Your task to perform on an android device: I planned to buy an electric lawn mower several days ago, but I forgot to buy it. Now, I have decided to buy an electric lawn mower, so search for the electric lawn mower in the Amazon app.
Image 0: 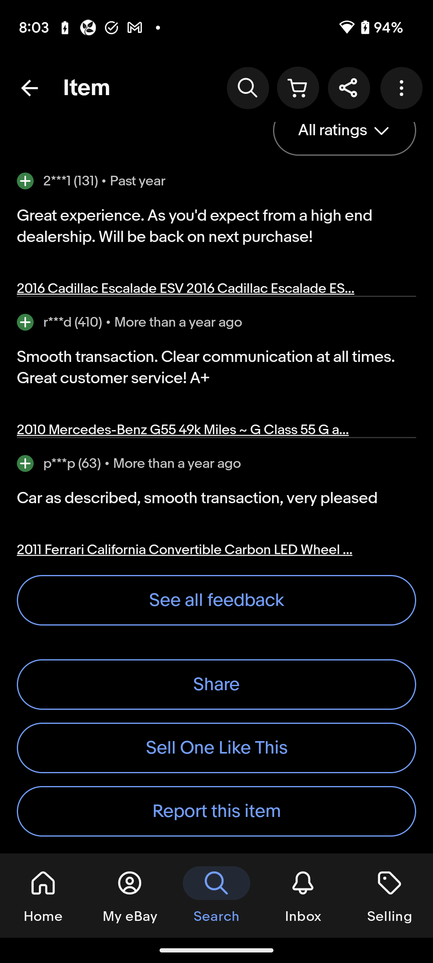
Open the Amazon app.
Step 0: open app "Amazon"
Image 1: 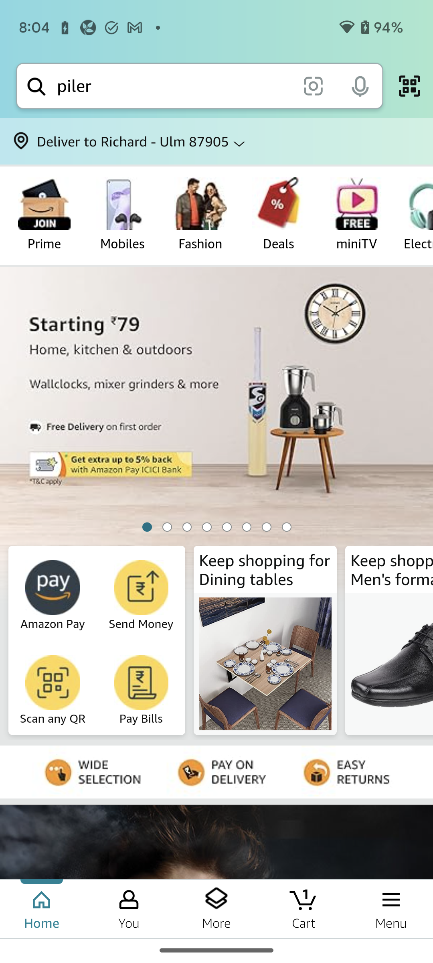
Click on the search bar at the top of the screen to search for the electric lawn mower.
Step 1: click (174, 86)
Image 3: 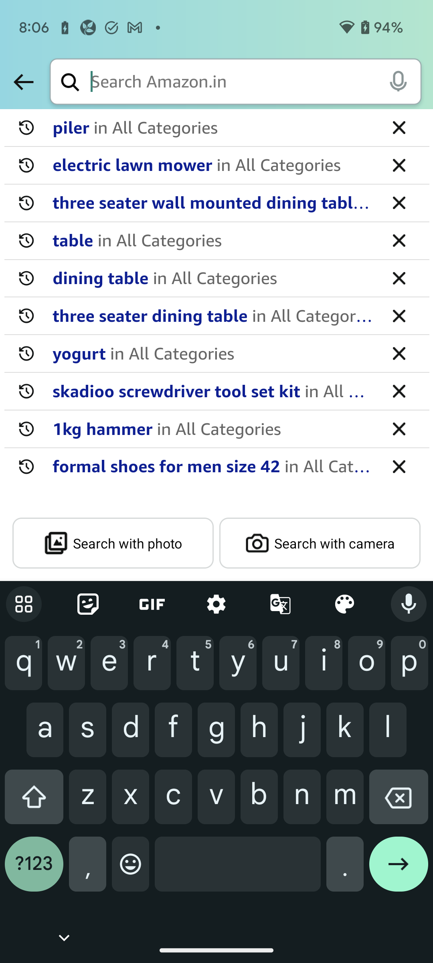
Type electric lawn mower in the search bar to search for it.
Step 3: type "electric lawn mower"
Image 5: 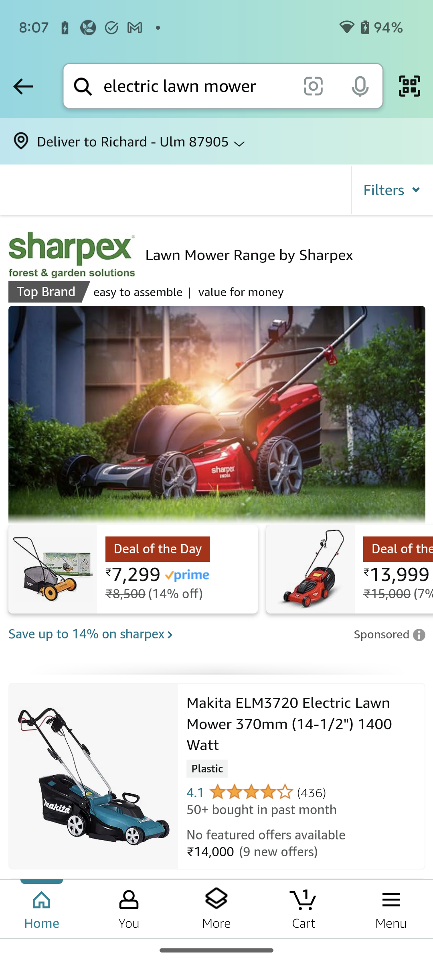
Scroll down to view more electric lawn mower.
Step 5: scroll down
Image 6: 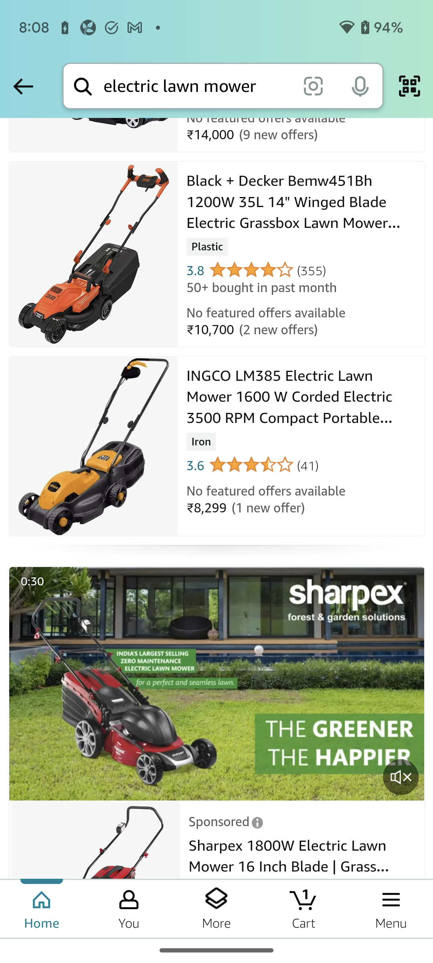
Scroll down to view more electric lawn mower.
Step 6: scroll down
Image 7: 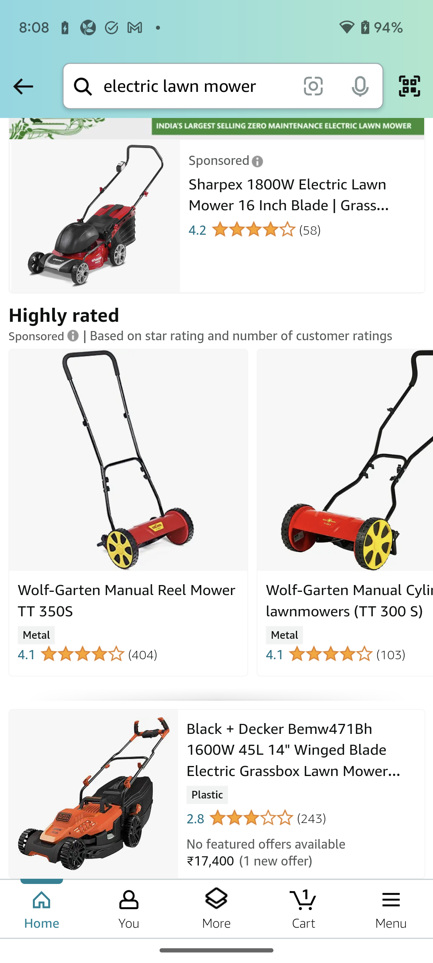
Scroll down to view more electric lawn mower.
Step 7: scroll down